Your task to perform on an android device: In the Agoda app, search for the Sea Princess Hotel in Mumbai from August 6–23 to August 10–23.
Image 1: 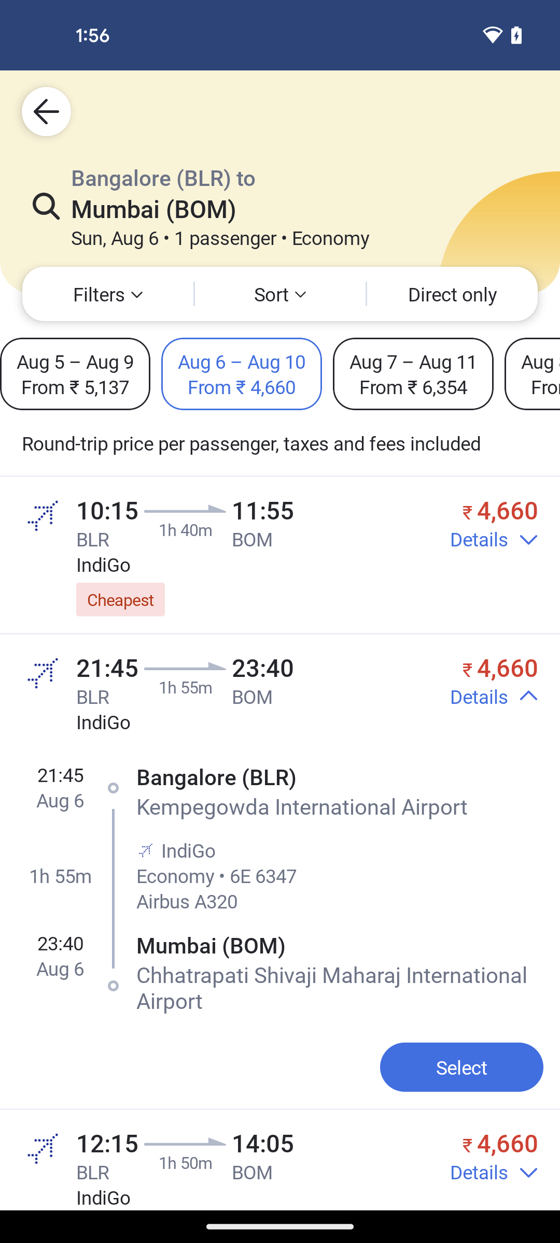
Go back to the previous page
Step 1: press back button
Image 2: 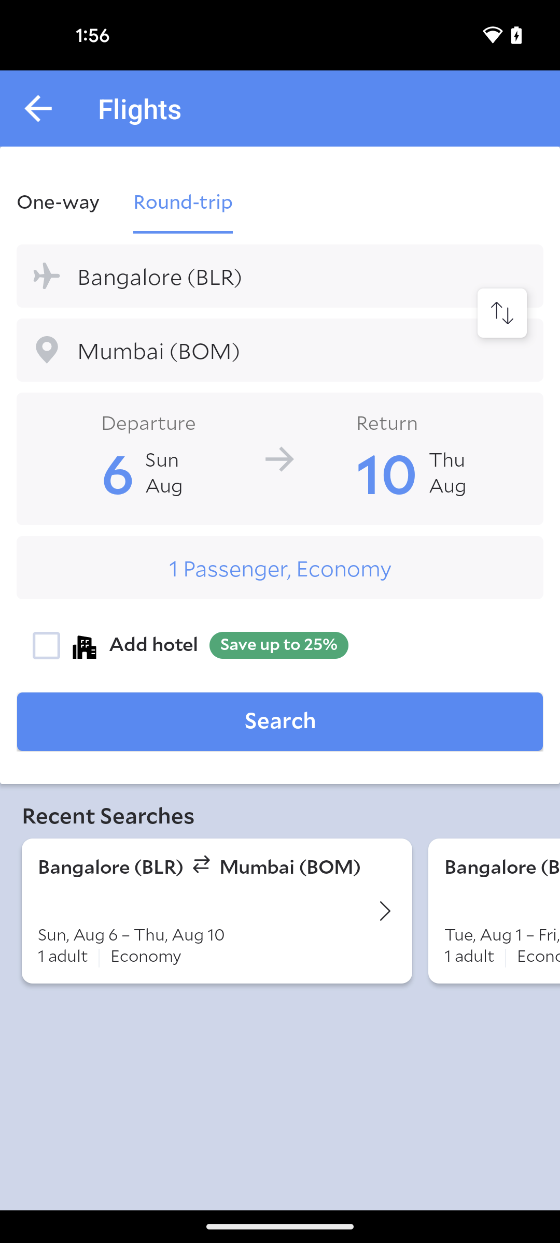
Go back to the previous page
Step 2: press back button
Image 3: 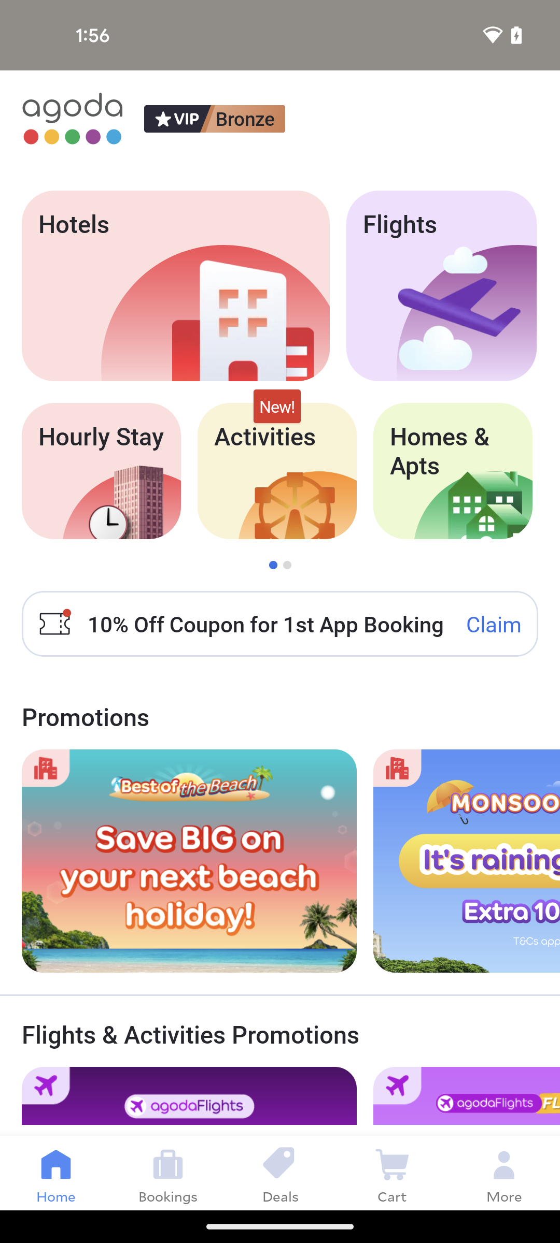
Tap on the hotels option at the top left corner of the screen
Step 3: click (175, 286)
Image 4: 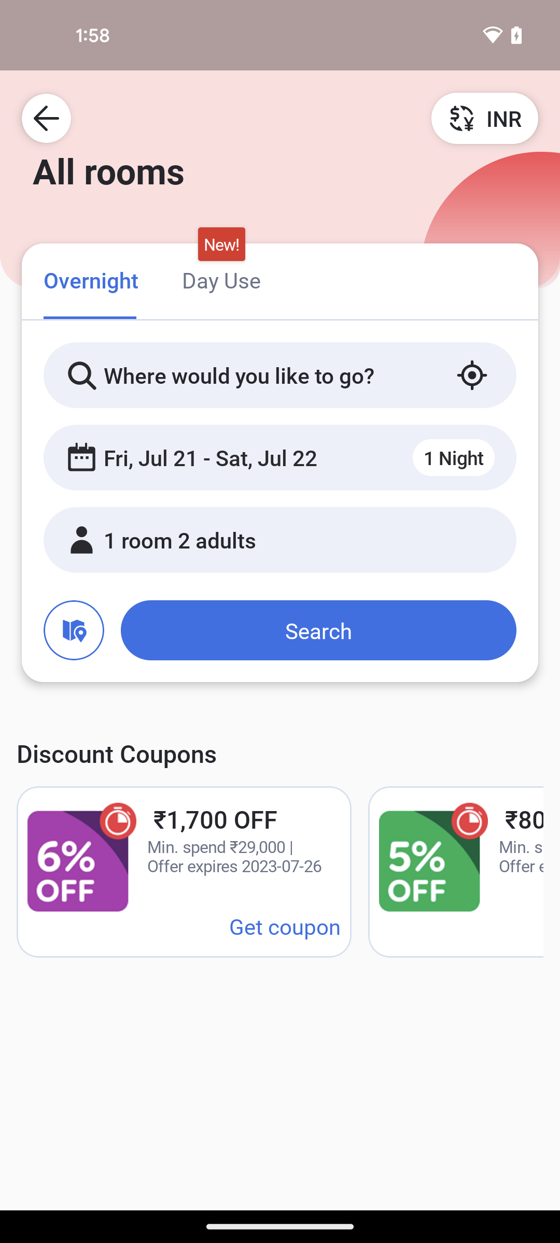
Click on the location search bar
Step 4: click (269, 375)
Image 5: 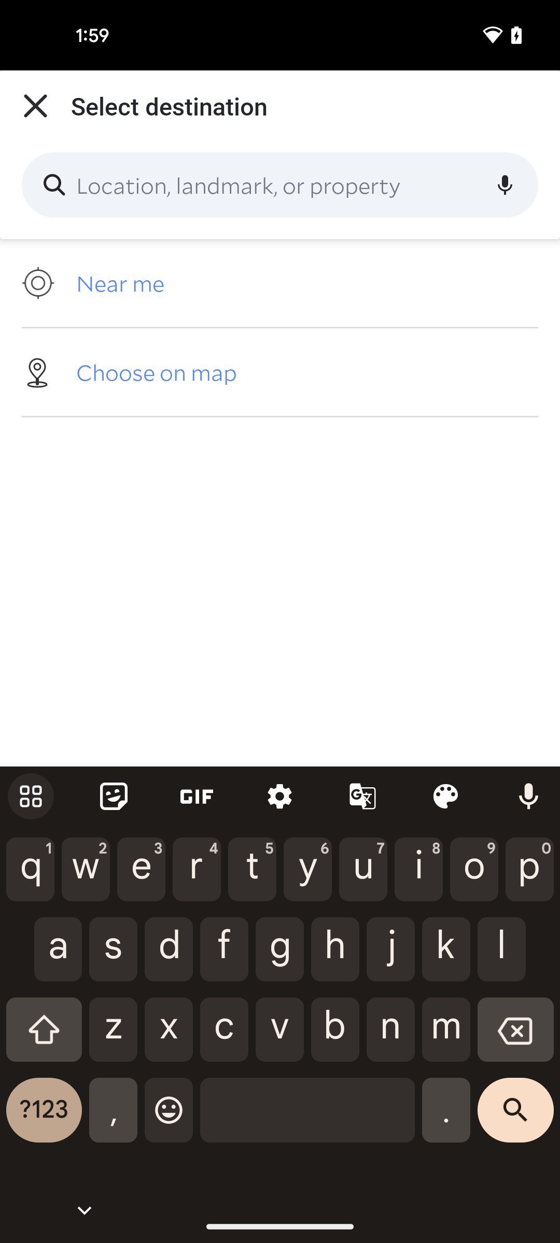
Search for Mumbai
Step 5: type "Mumbai"
Image 6: 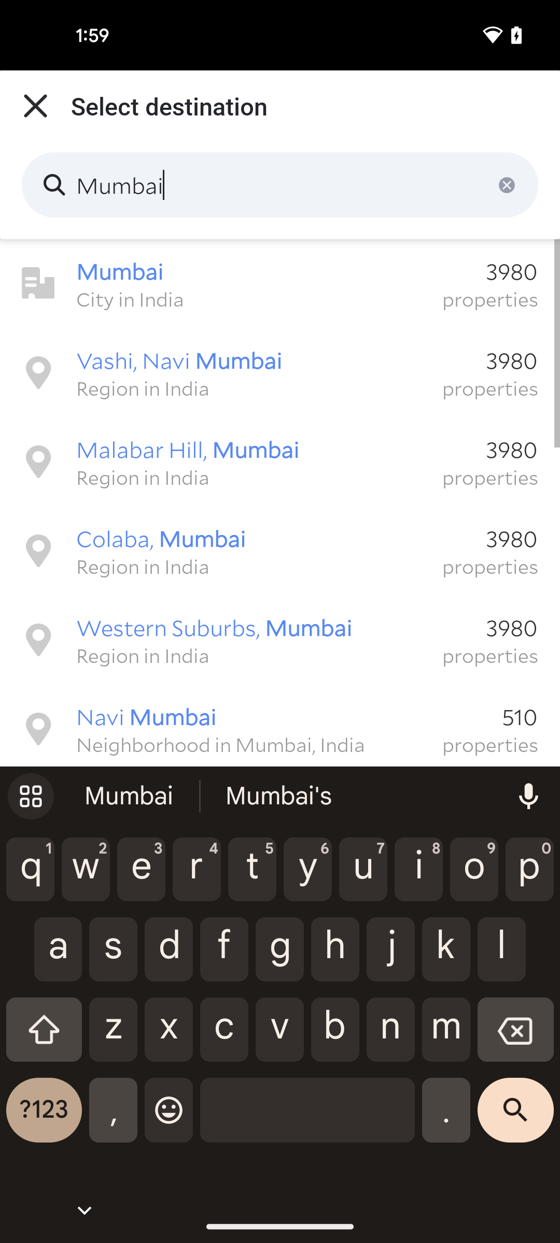
Select the first search result
Step 6: click (270, 271)
Image 7: 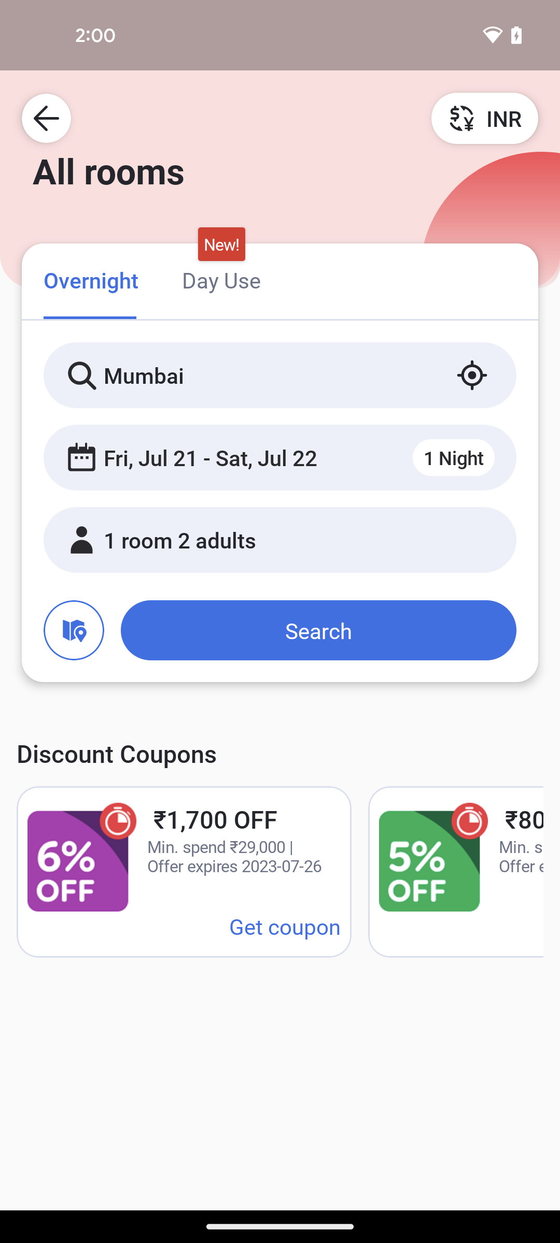
Tap on the check in date section
Step 7: click (211, 457)
Image 8: 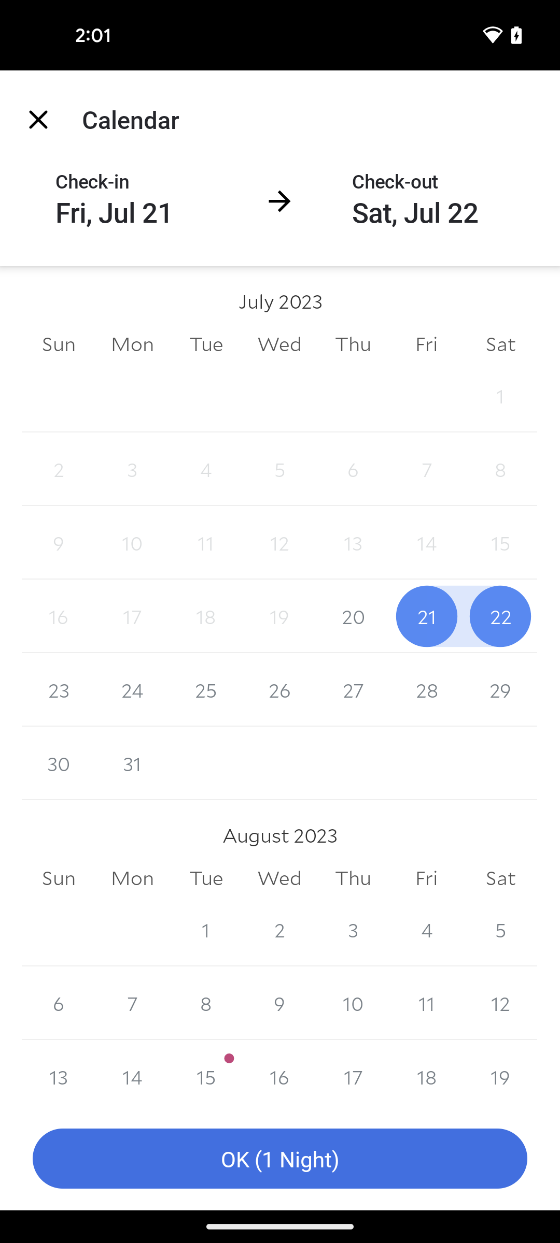
Select the check in date 6 august
Step 8: click (59, 1003)
Image 9: 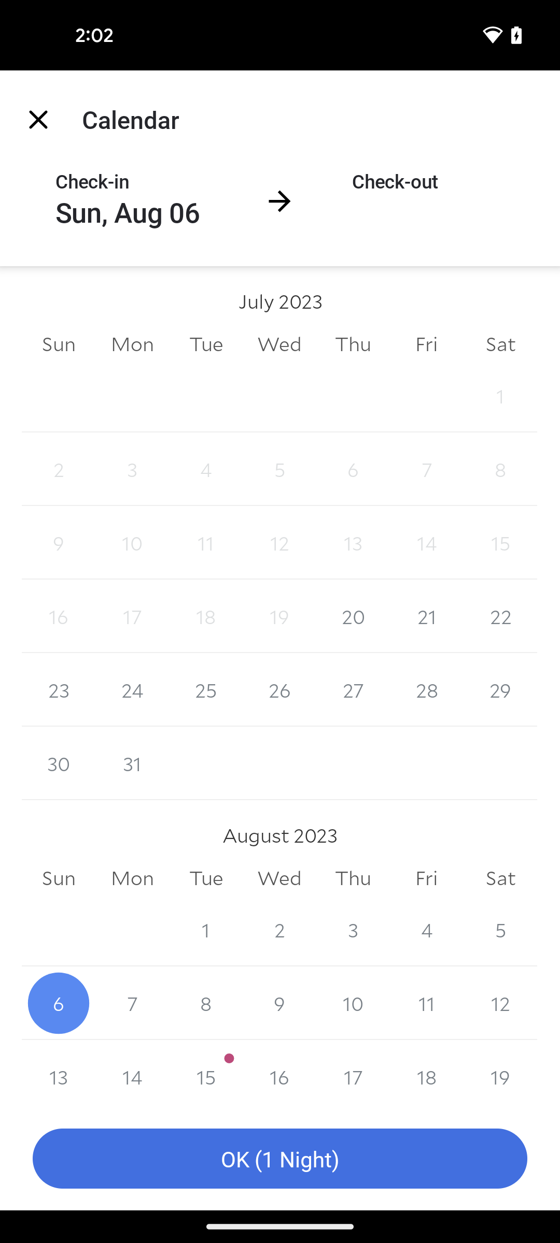
Select the check out date 10 august
Step 9: click (353, 1003)
Image 10: 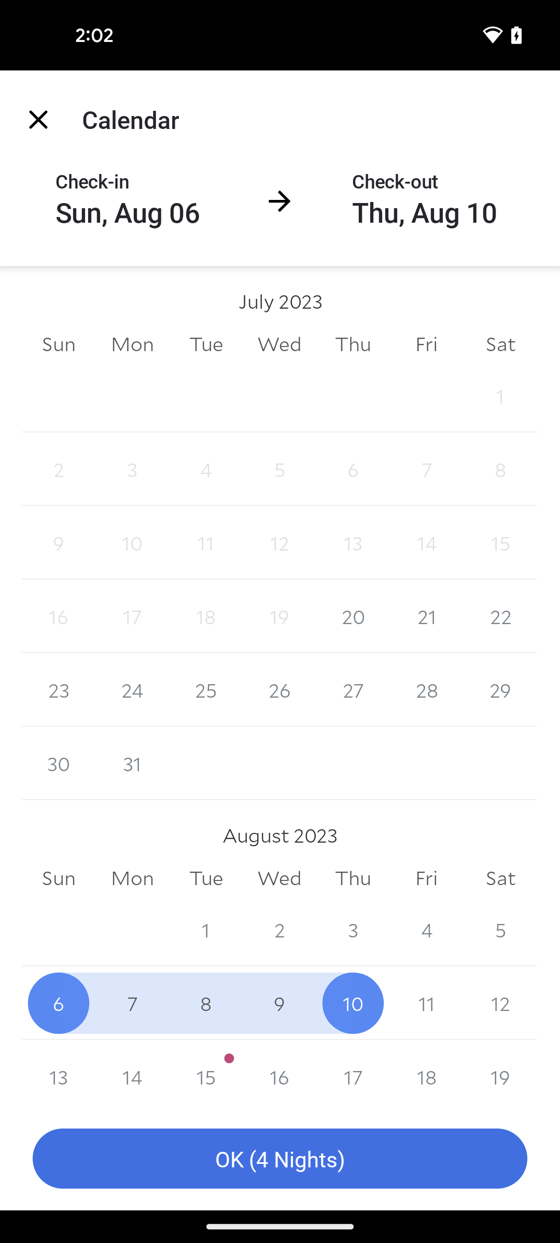
Click on the OK button at the bottom of the screen
Step 10: click (280, 1159)
Image 11: 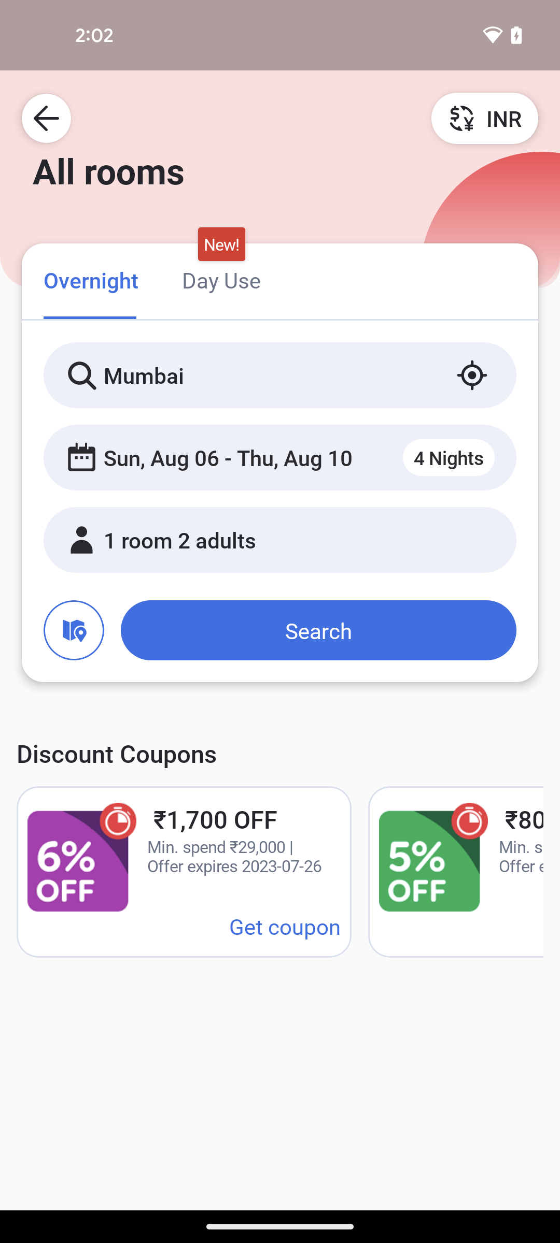
Click on the room and adult section
Step 11: click (280, 540)
Image 13: 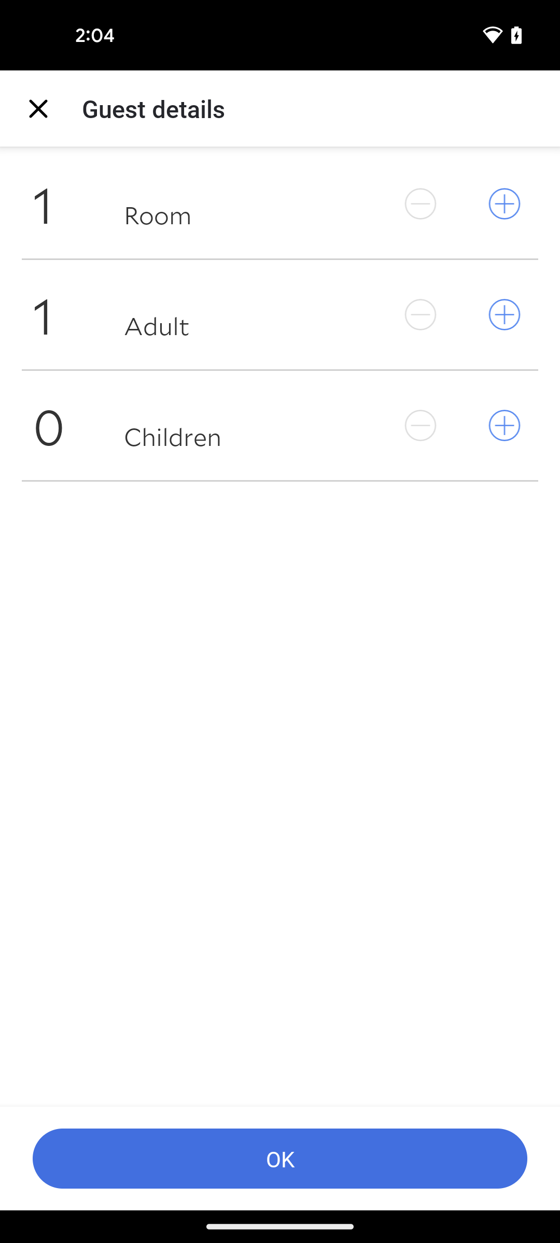
Click on the OK button at the bottom of the screen
Step 13: click (280, 1159)
Image 14: 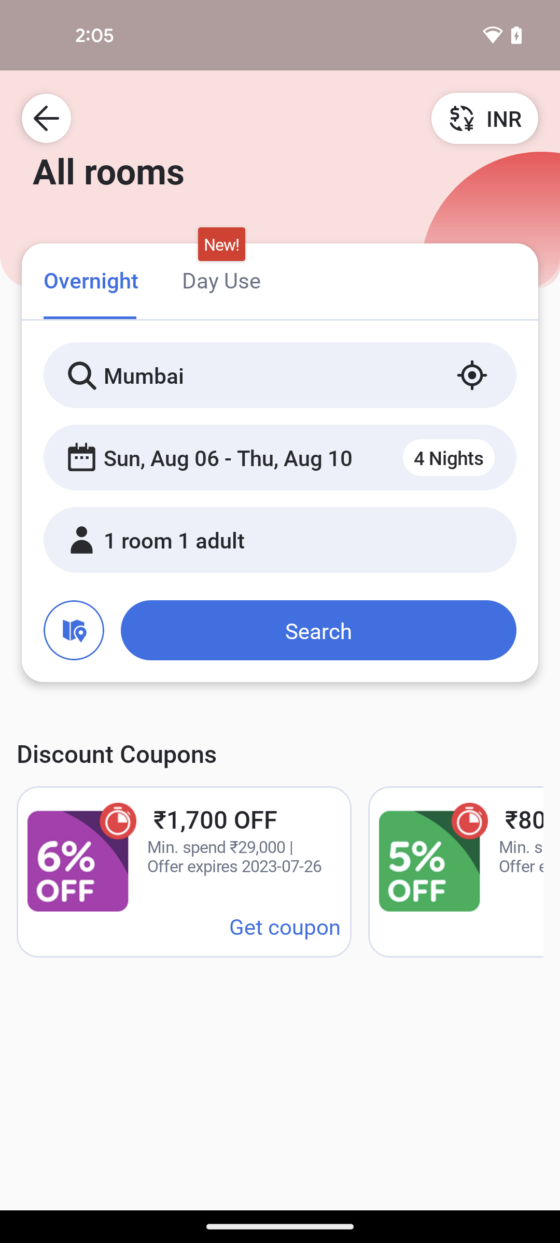
Tap on the search button
Step 14: click (318, 630)
Image 15: 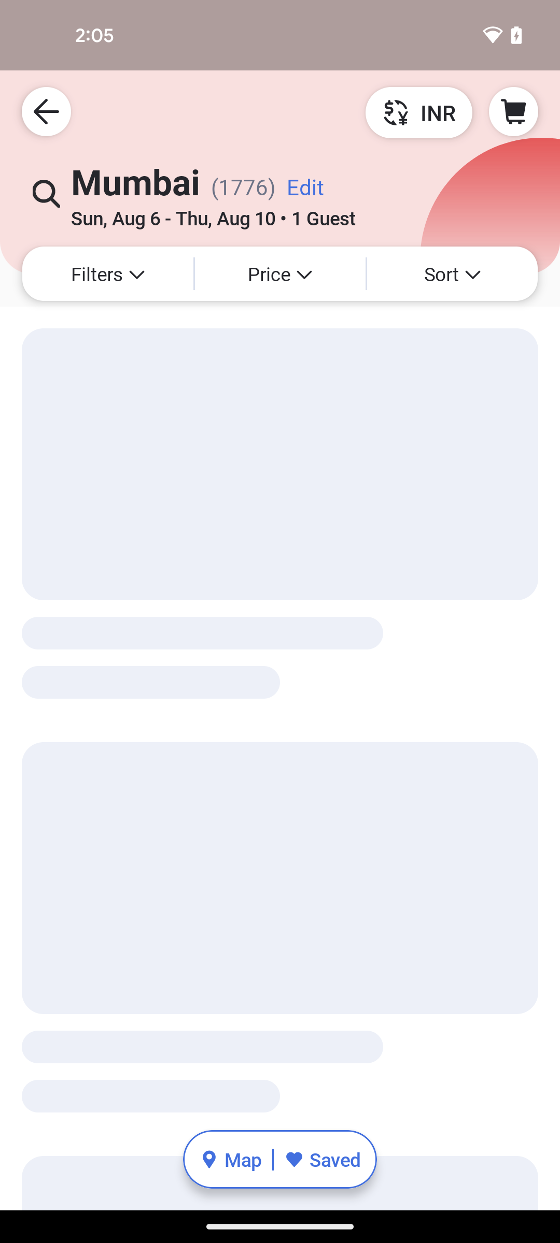
Tap on the search button
Step 15: wait
Image 16: 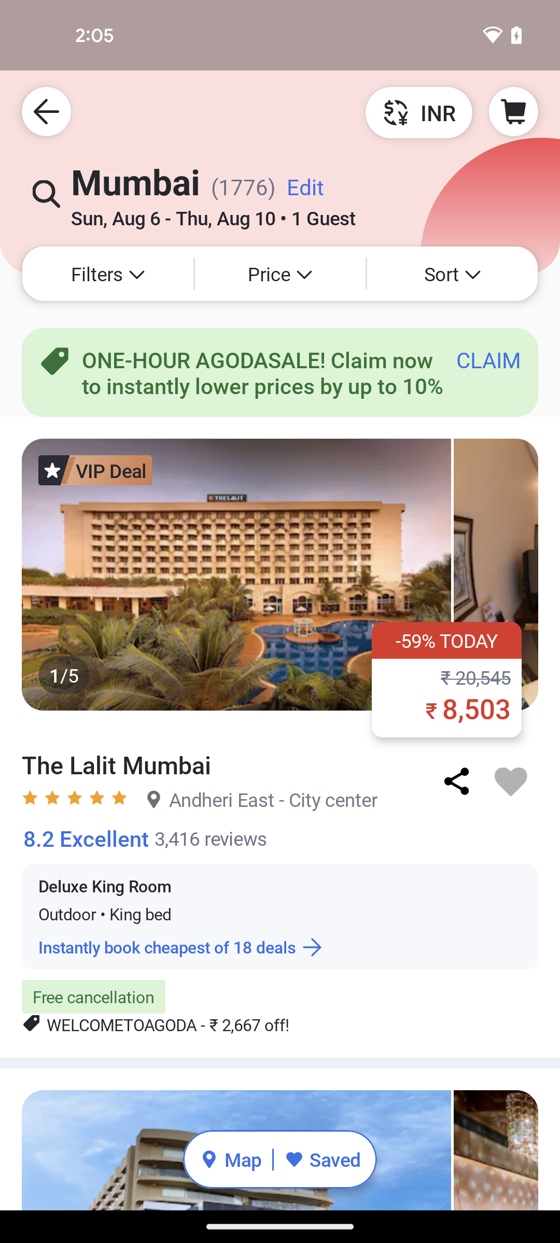
Swipe up to view the Sea Princess Hotel
Step 16: scroll down
Image 17: 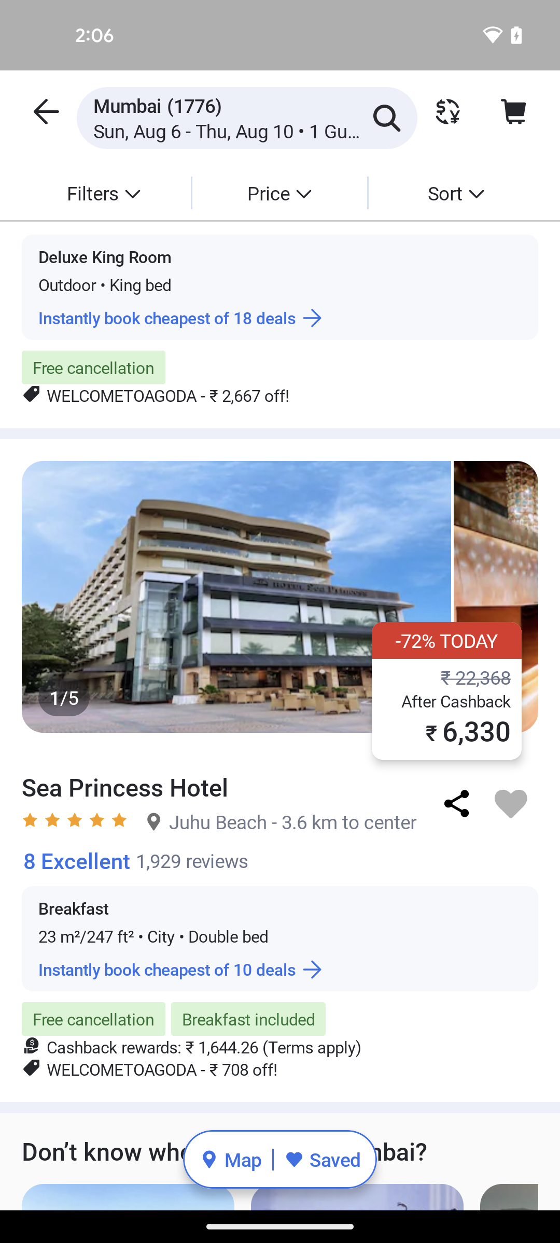
Tap on the Sea Princess hotel
Step 17: click (124, 787)